Your task to perform on an android device: Open the CarGuru app and compare the Audi A4 and Audi A5 with their body features.
Image 0: 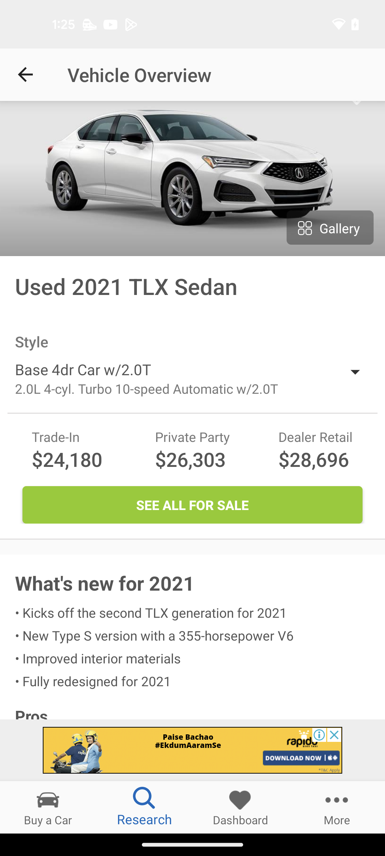
Open the CarGuru app
Step 0: open app "CarGuru"
Image 2: 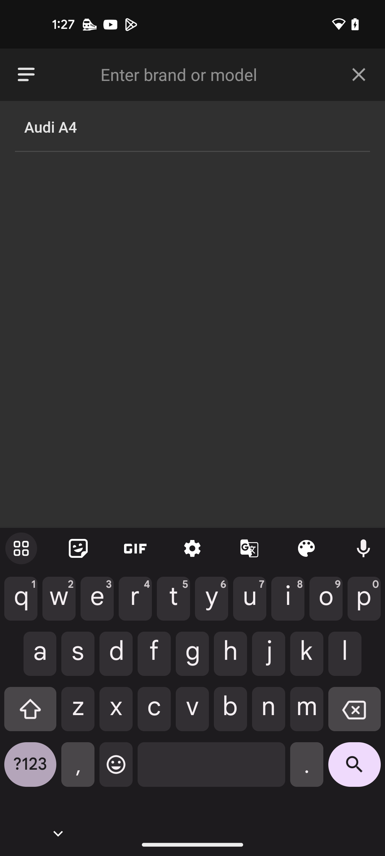
Go back to the previous screen
Step 2: press back button
Image 3: 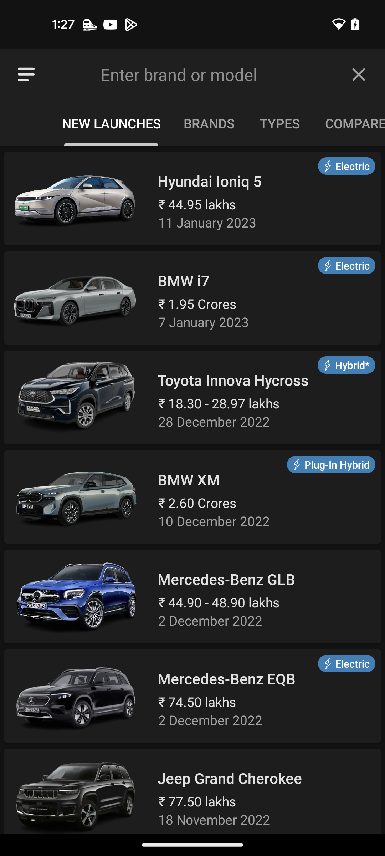
Go to the Compare section 
Step 3: click (355, 123)
Image 4: 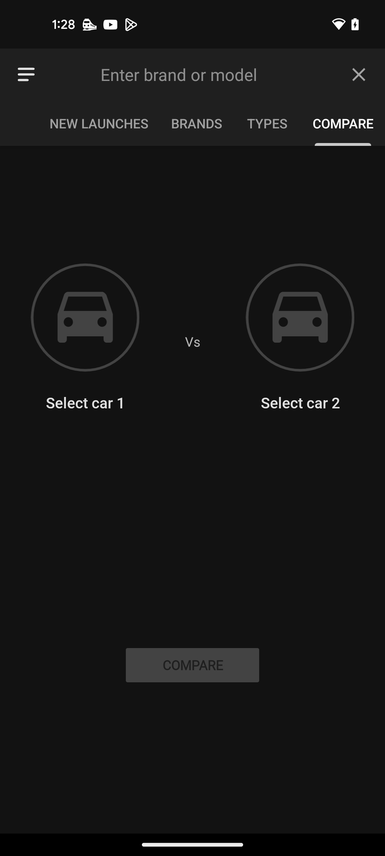
Click on Select car 1
Step 4: click (85, 402)
Image 5: 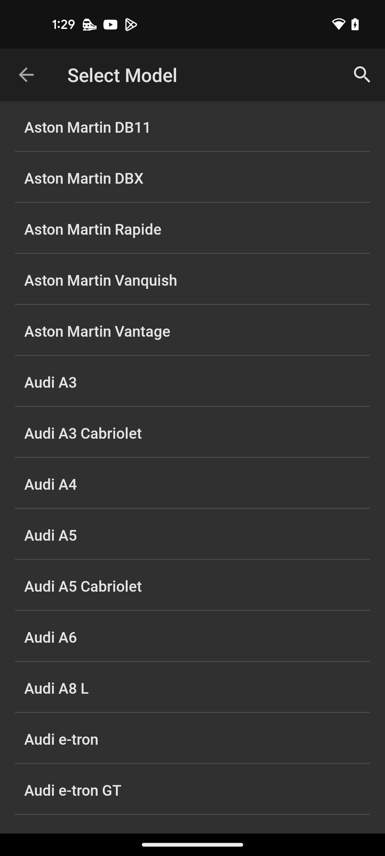
Select Audi A4 model
Step 5: click (192, 484)
Image 6: 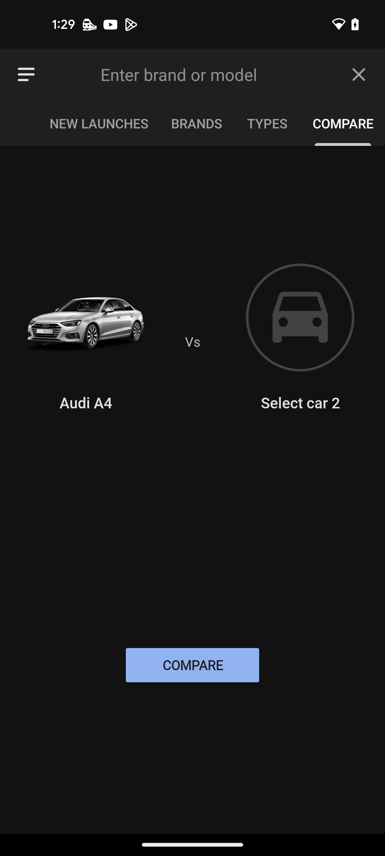
Click on Select car 2
Step 6: click (301, 402)
Image 7: 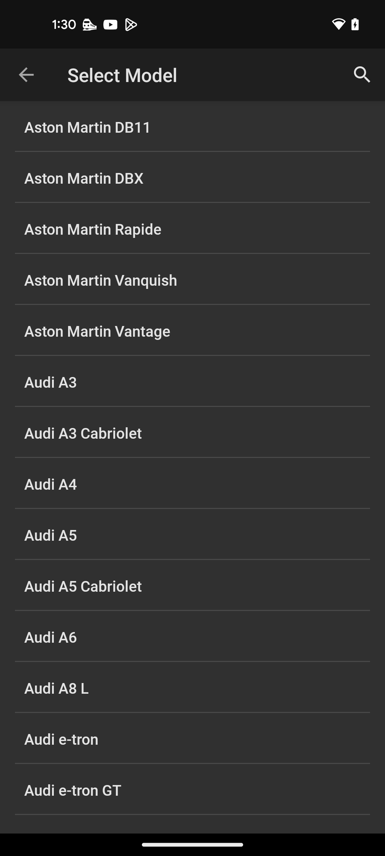
Select Audi A5
Step 7: click (192, 535)
Image 8: 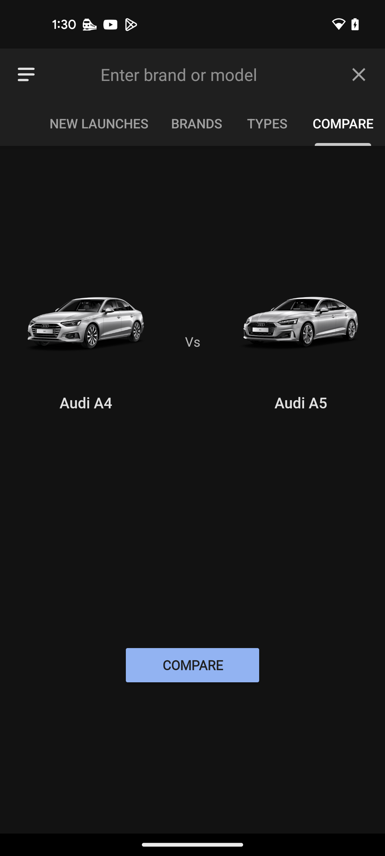
Click on the Compare button at the bottom of the screen
Step 8: click (192, 665)